Your task to perform on an android device: My friend also likes this Ratatouille dish. Share this recipe to my friend Rick Weinstein to his mail id rick.weinstein@dayrep.com from gmail
Image 1: 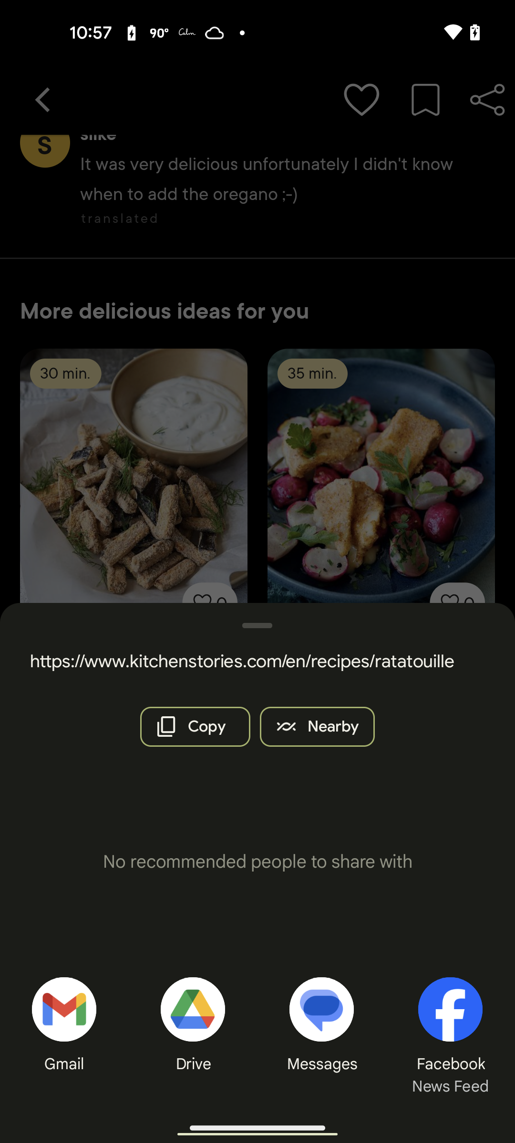
Click on the Gmail icon at the bottom left of the screen
Step 1: click (63, 1009)
Image 2: 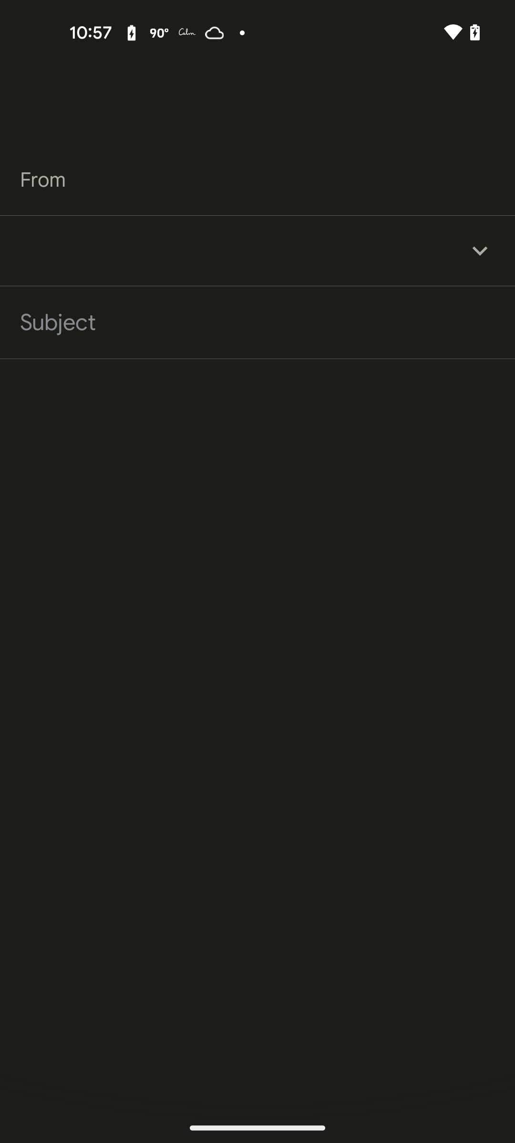
Click on the Gmail icon at the bottom left of the screen
Step 2: wait
Image 3: 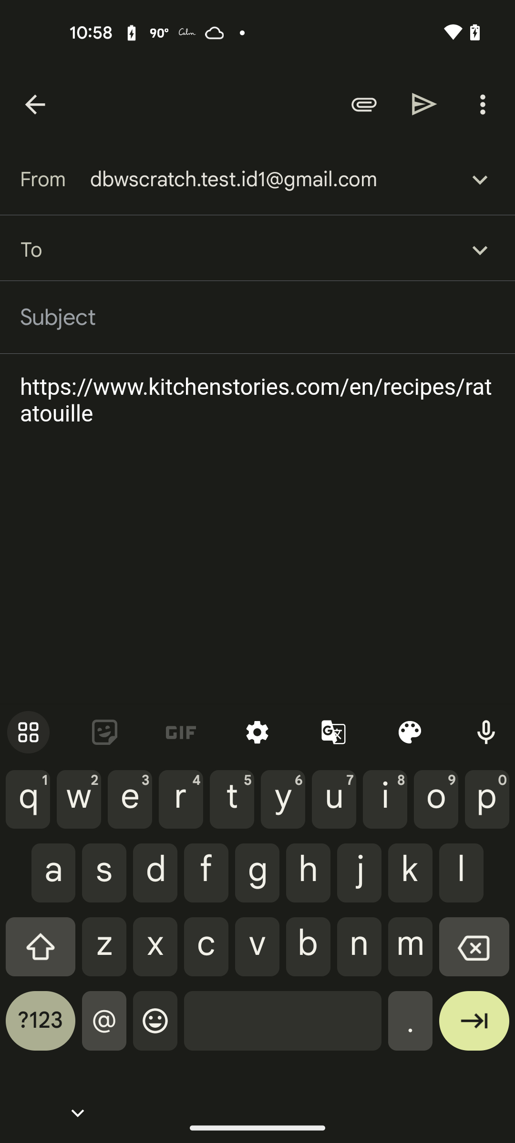
Type rick.weinstein@dayrep.com
Step 3: type "rick.weinstein@dayrep.com"
Image 4: 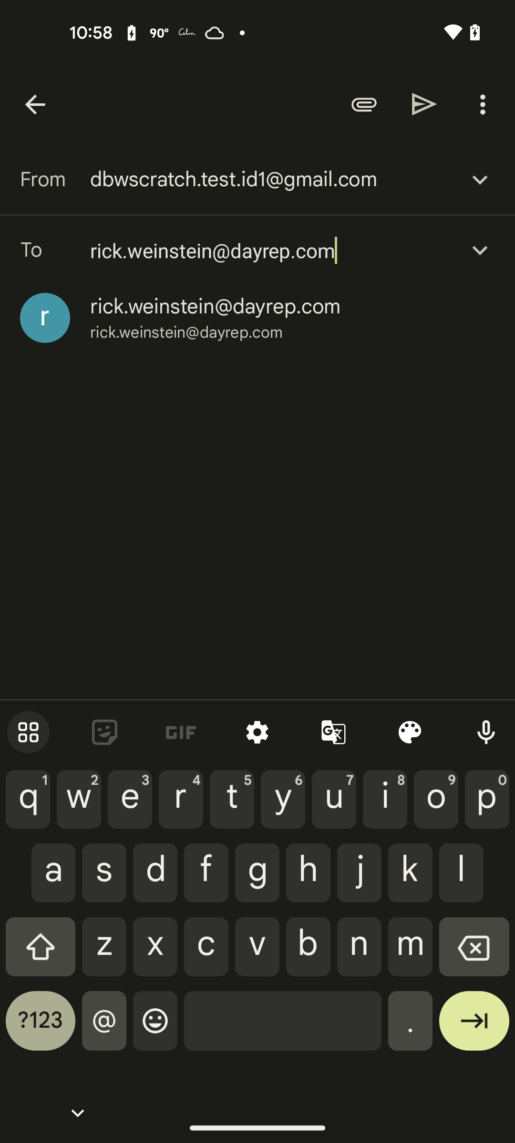
Click on the send icon at the top right of the screen
Step 4: click (424, 104)